Your task to perform on an android device: About a problem with a cancellation refund, I would like to speak with the customer service support team.
Image 0: 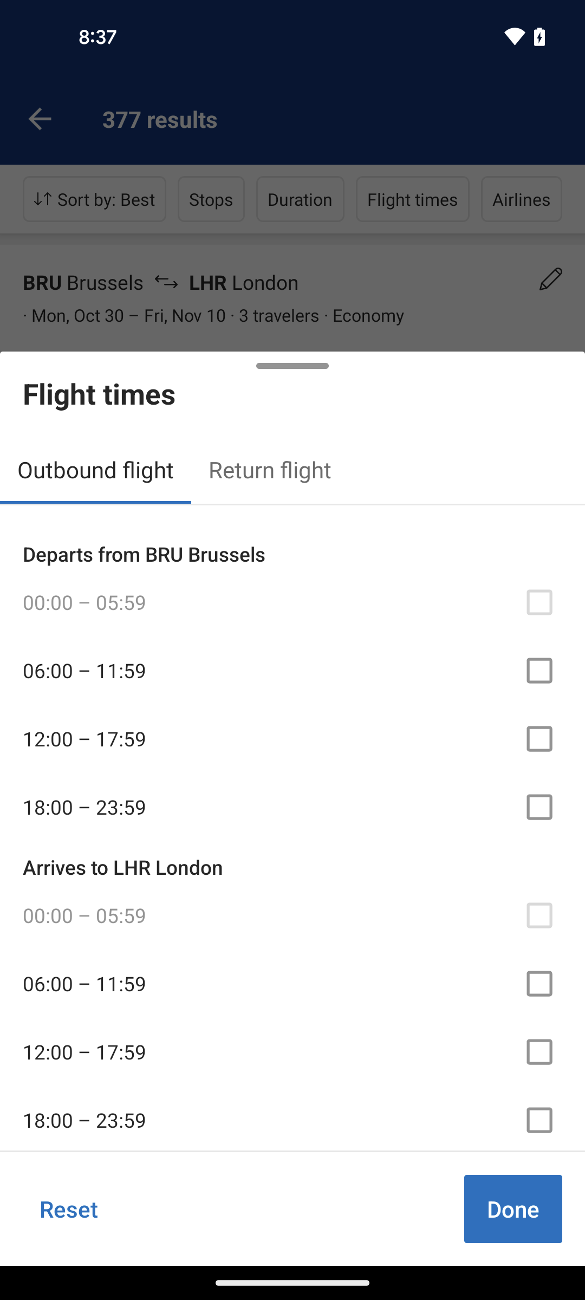
Go back to the previous page
Step 0: press back button
Image 1: 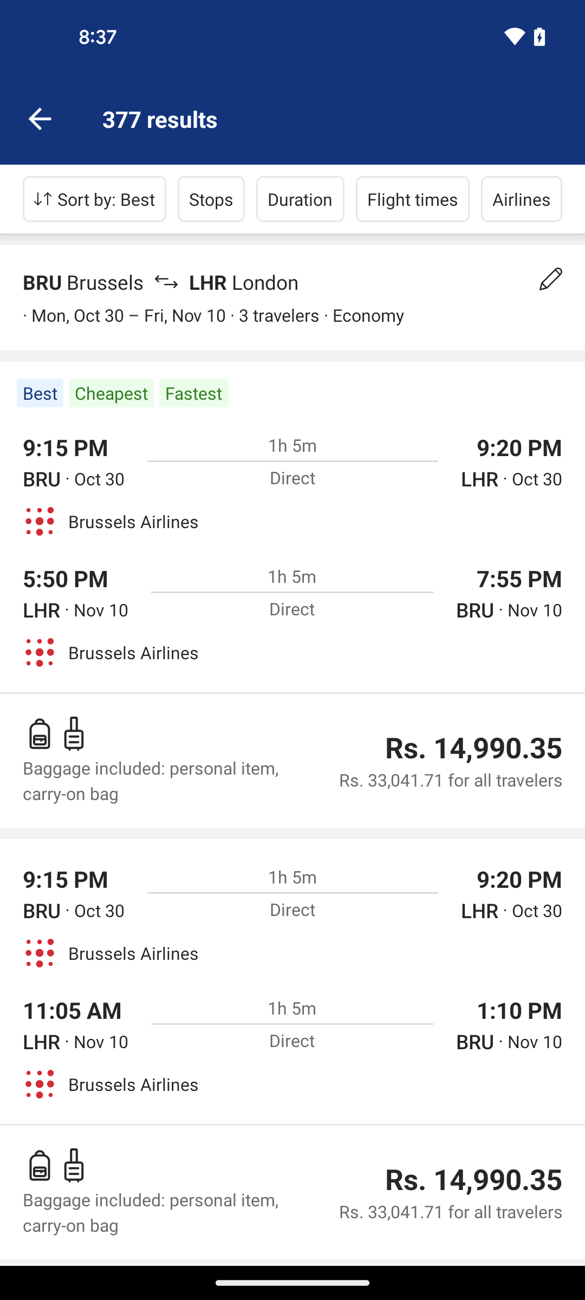
Go back to the previous page
Step 1: press back button
Image 2: 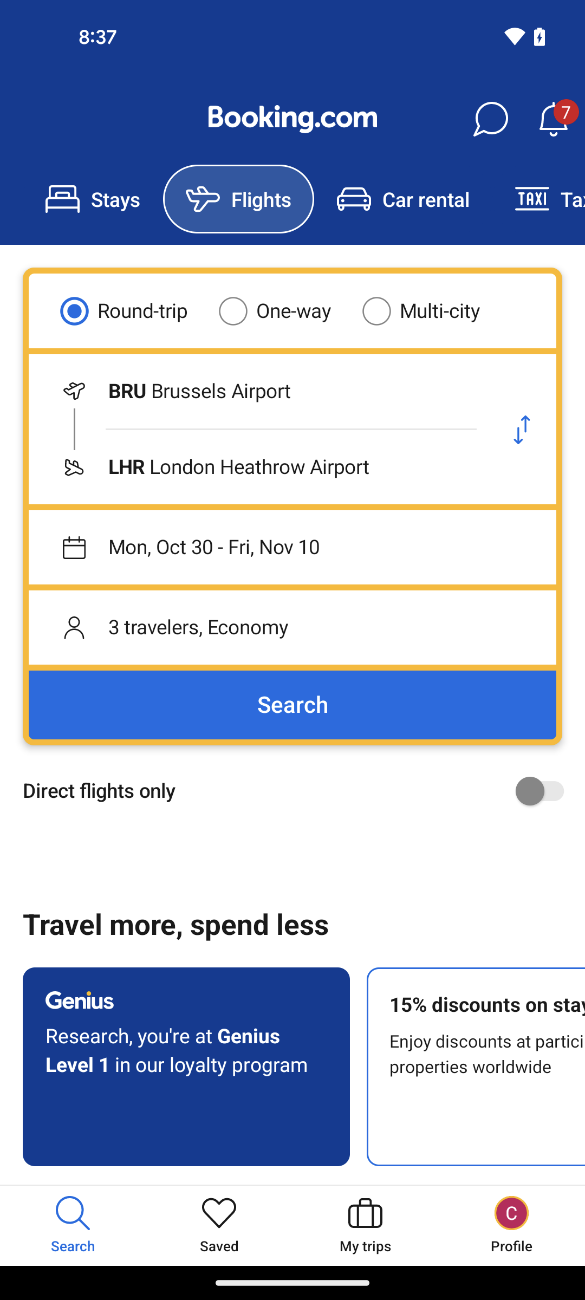
Tap on the profile option at the bottom right corner of the screen
Step 2: click (512, 1225)
Image 3: 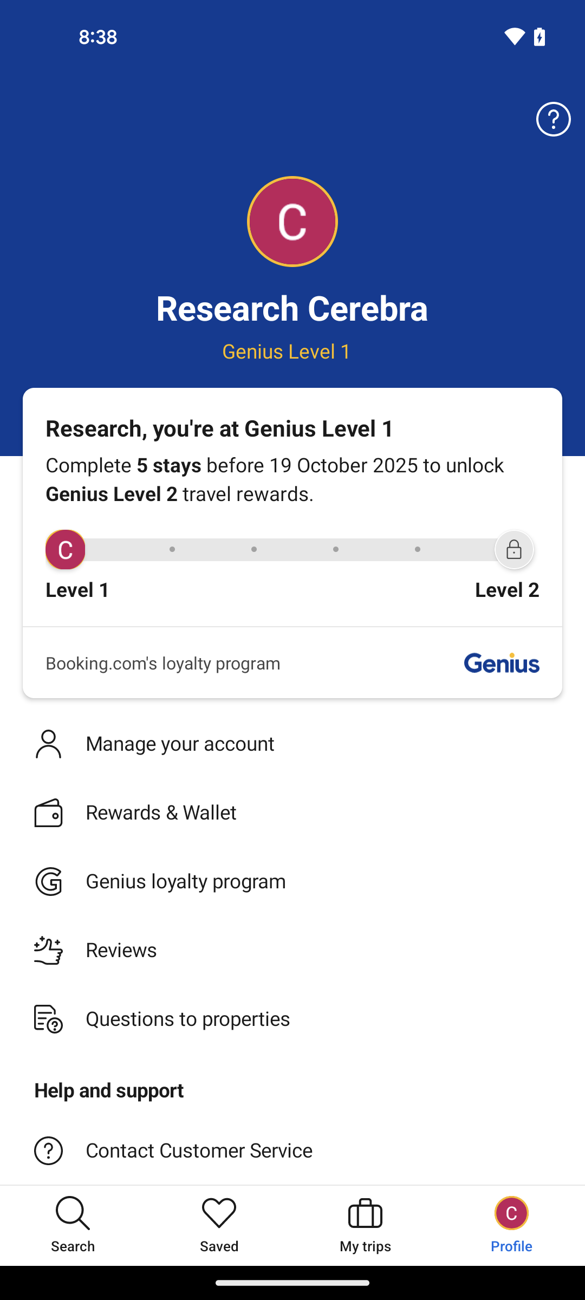
Tap on the contact customer service option 
Step 3: click (318, 1150)
Image 4: 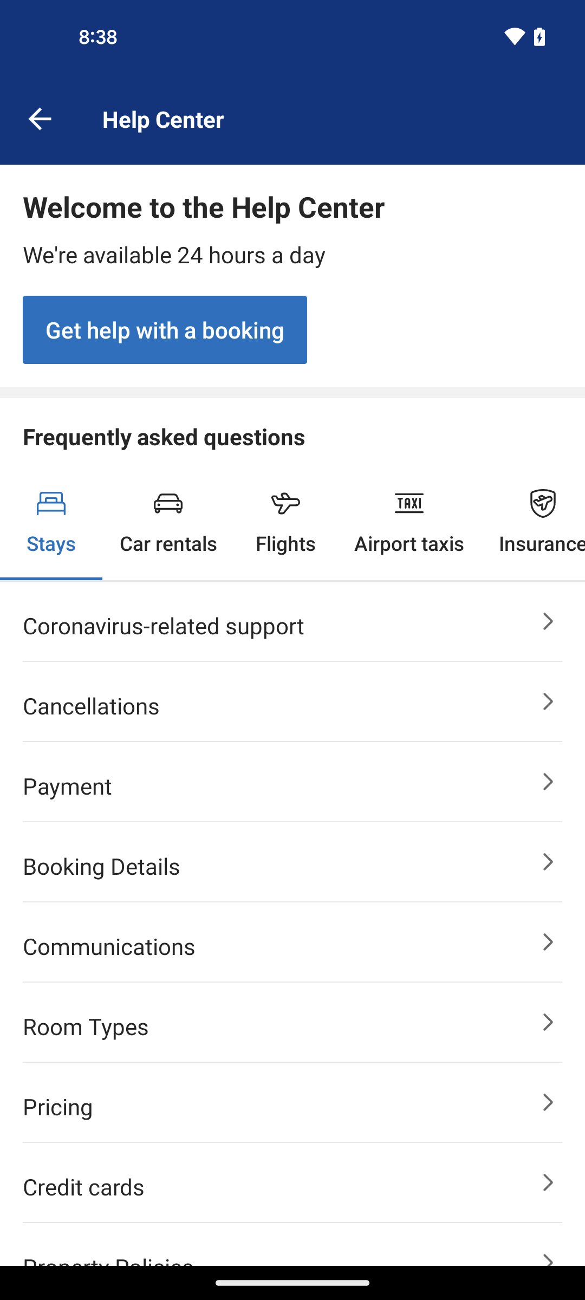
Tap on the cancellations option
Step 4: click (272, 707)